Your task to perform on an android device: Open the Code Editor app, Open the new file and enter code <!DOCTYPE html> <html> <body>  <p>This is a w </p> <p>This is a paragraph.</p> <p>This is a paragraph.</p>  </body> </html>  and Name the file Paragraph.txt 
Image 1: 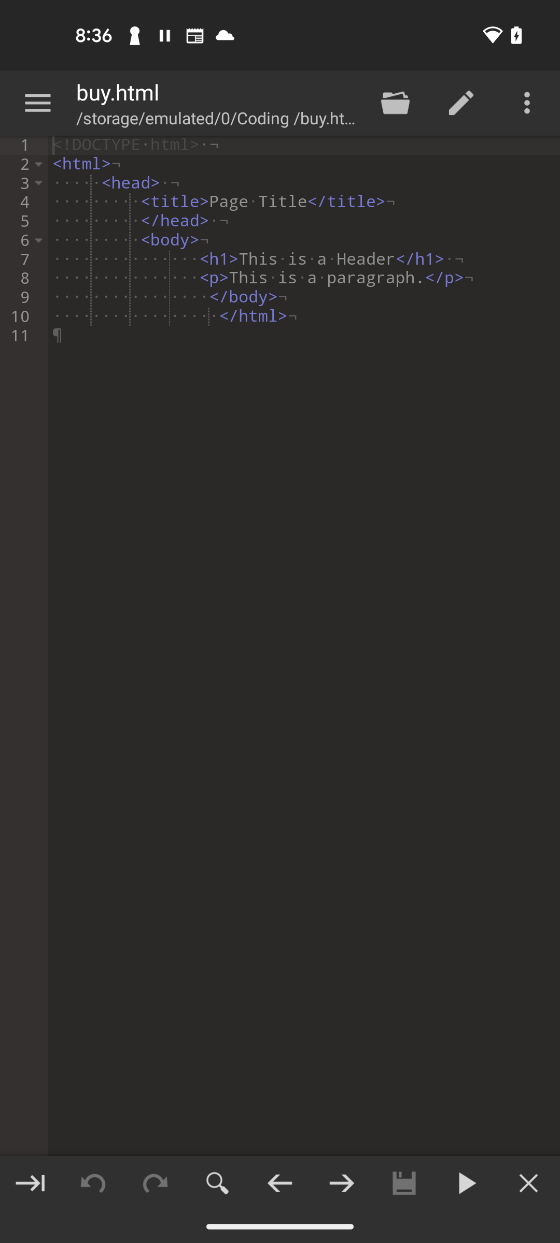
Click on the folder icon at the top of the screen
Step 1: click (395, 103)
Image 2: 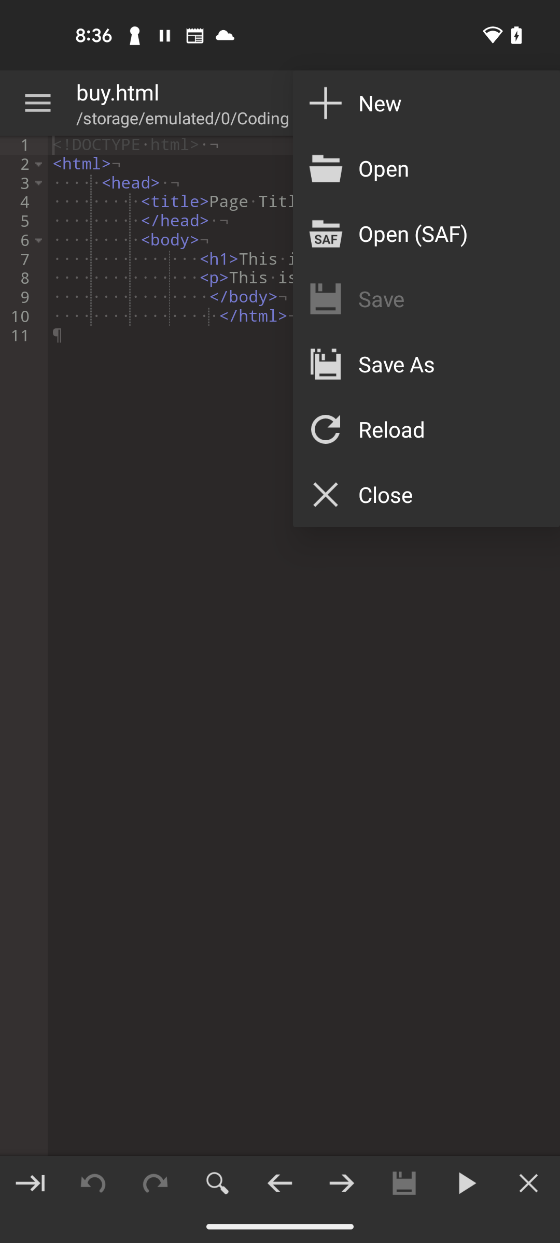
Click on the Plus icon at the pop up window
Step 2: click (325, 103)
Image 3: 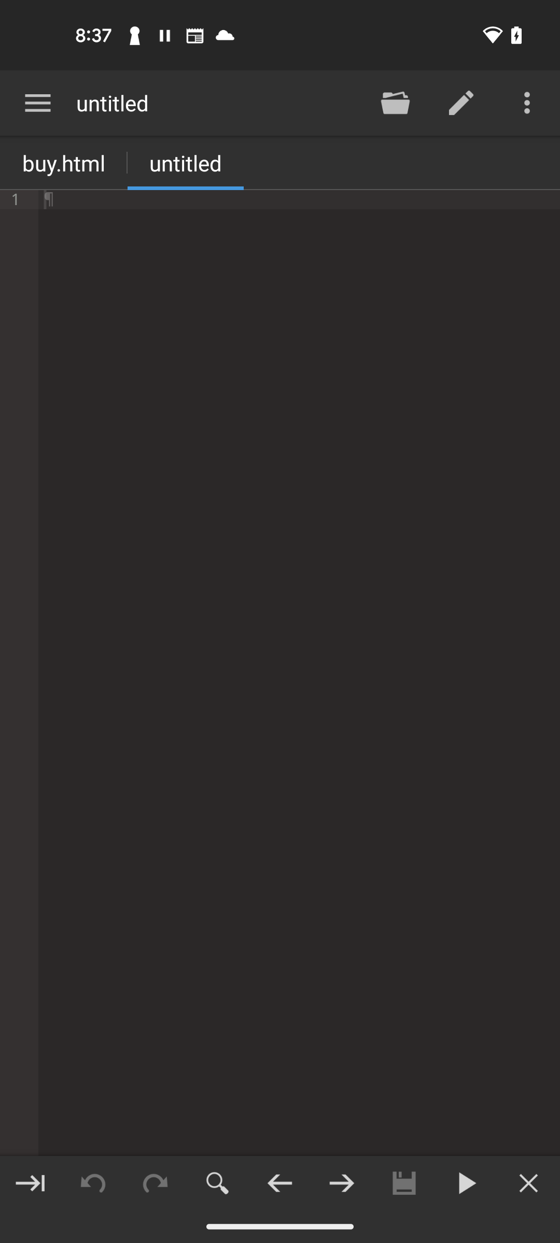
Click on the text box
Step 3: click (281, 673)
Image 4: 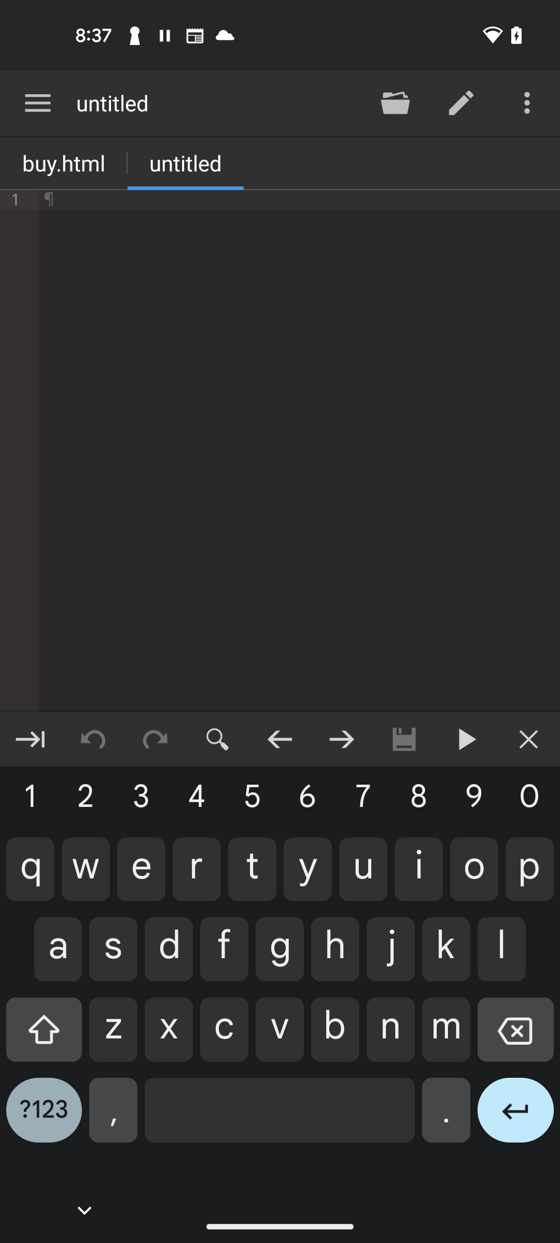
Input the text <!DOCTYPE html> <html> <body>  <p>This is a w </p> <p>This is a paragraph.</p> <p>This is a paragraph.</p>  </body> </html>
Step 4: type "<!DOCTYPE html> <html> <body>  <p>This is a w </p> <p>This is a paragraph.</p> <p>This is a paragraph.</p>  </body> </html>"
Image 5: 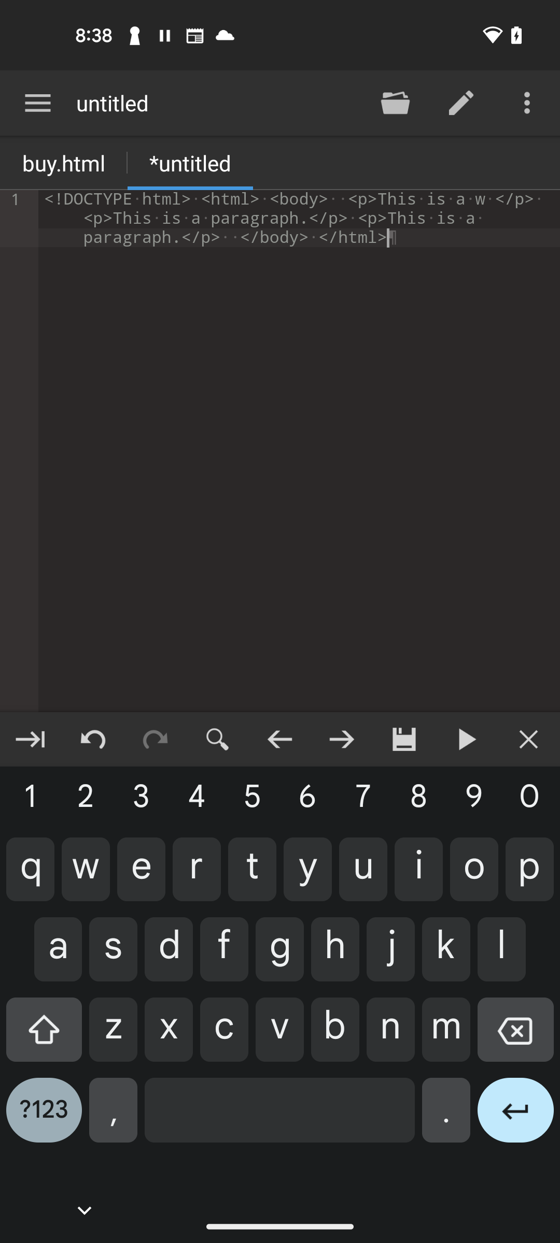
Click on the folder icon at the top of the screen
Step 5: click (395, 103)
Image 6: 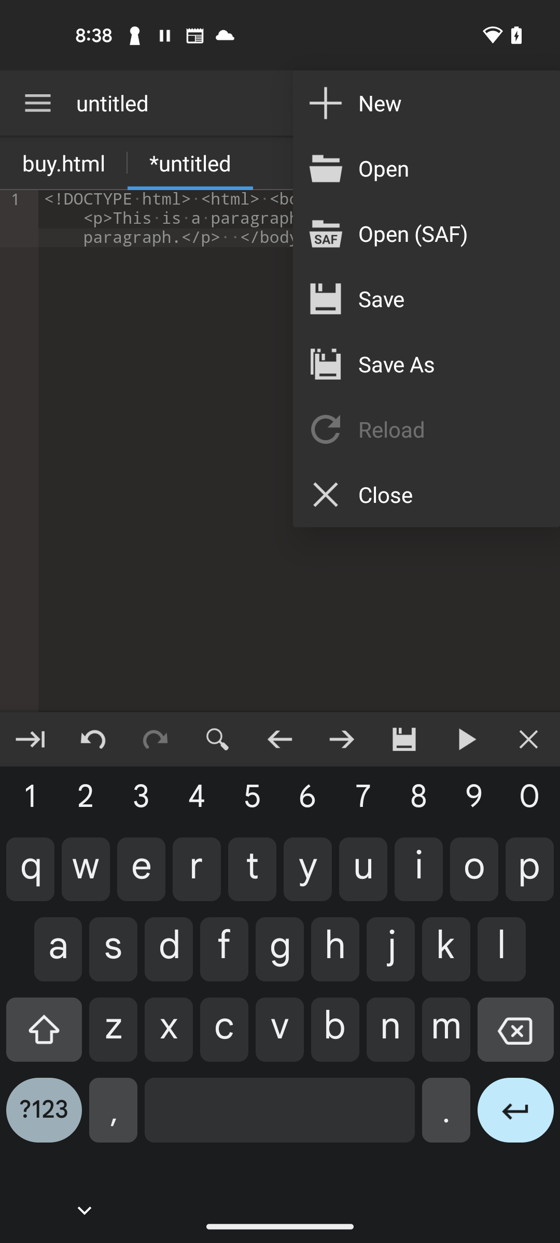
Click on the Save icon to save the file
Step 6: click (325, 298)
Image 7: 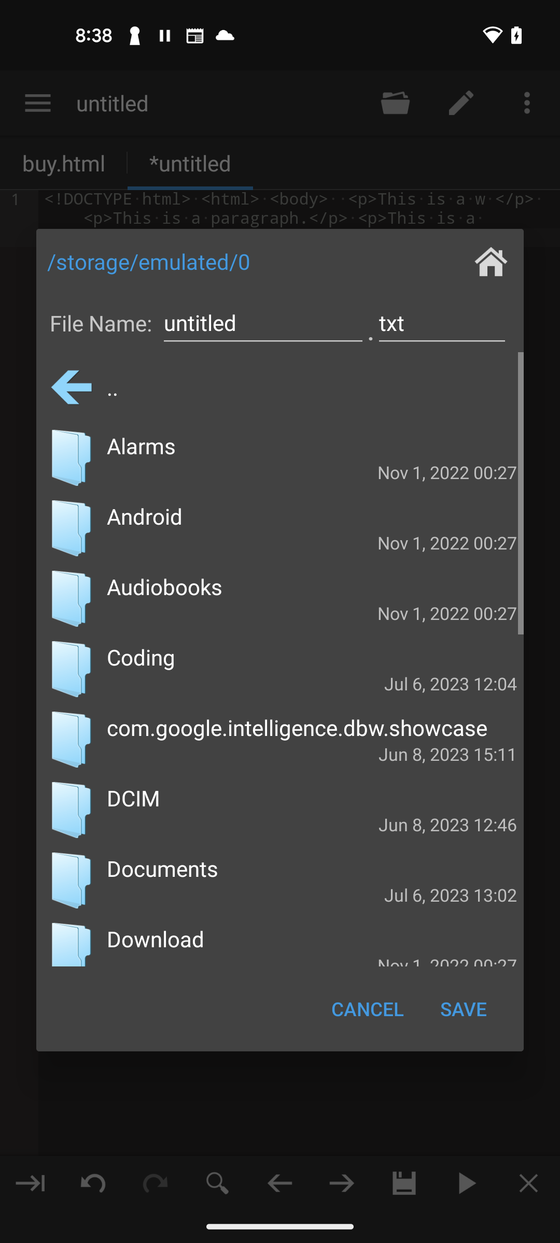
Click on the File name untitled to edit it
Step 7: click (263, 323)
Image 10: 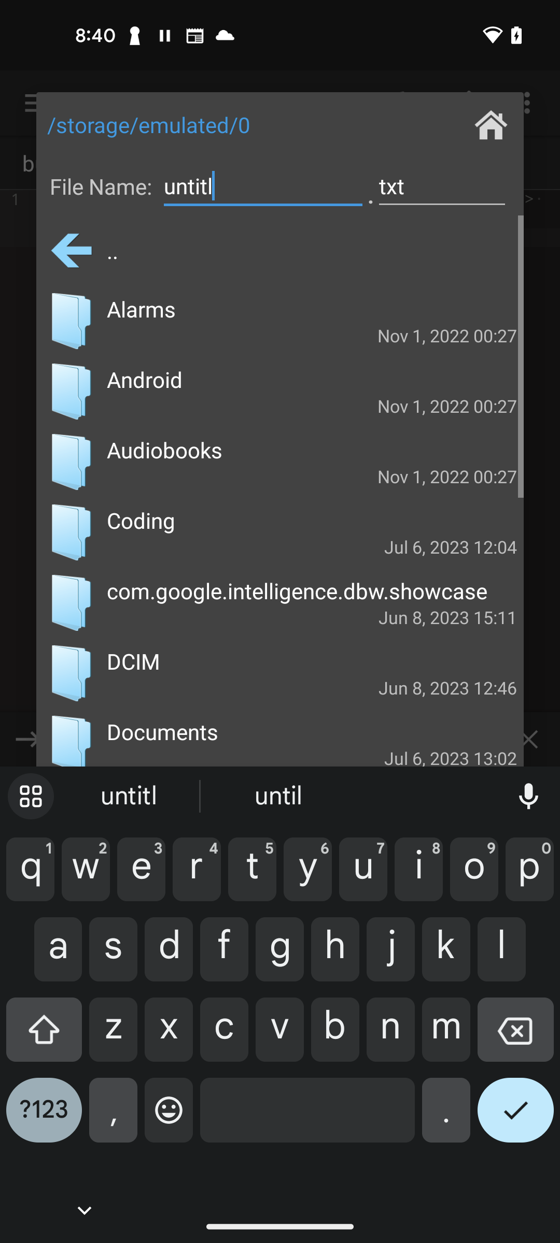
Click on the back button in keypad to remove untitled text
Step 10: click (515, 1037)
Image 12: 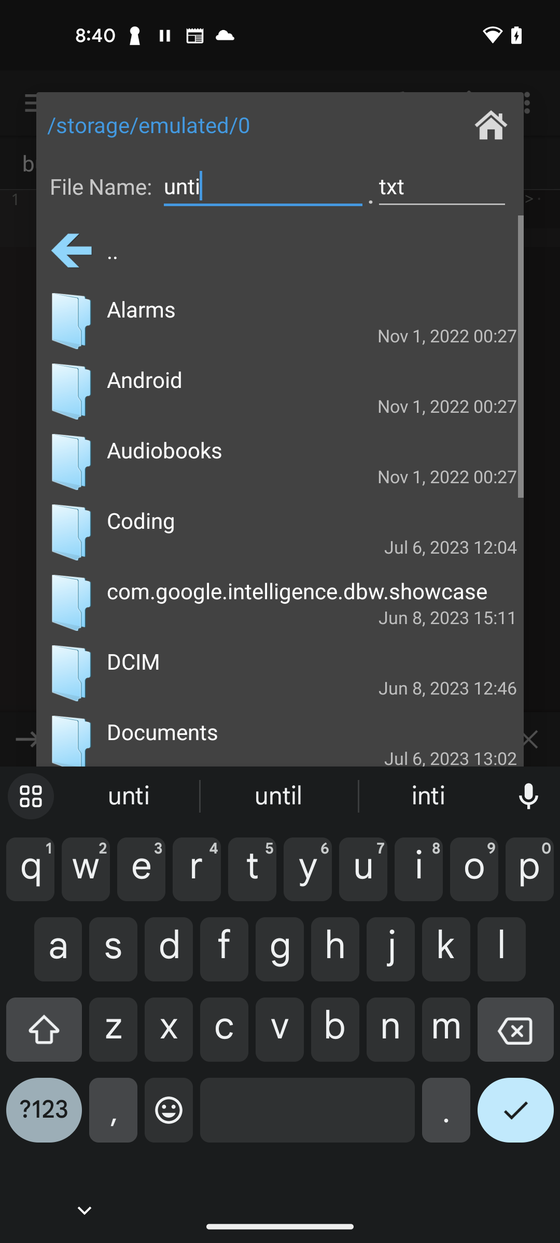
Click on the back button in keypad to remove untitled text
Step 12: click (515, 1037)
Image 13: 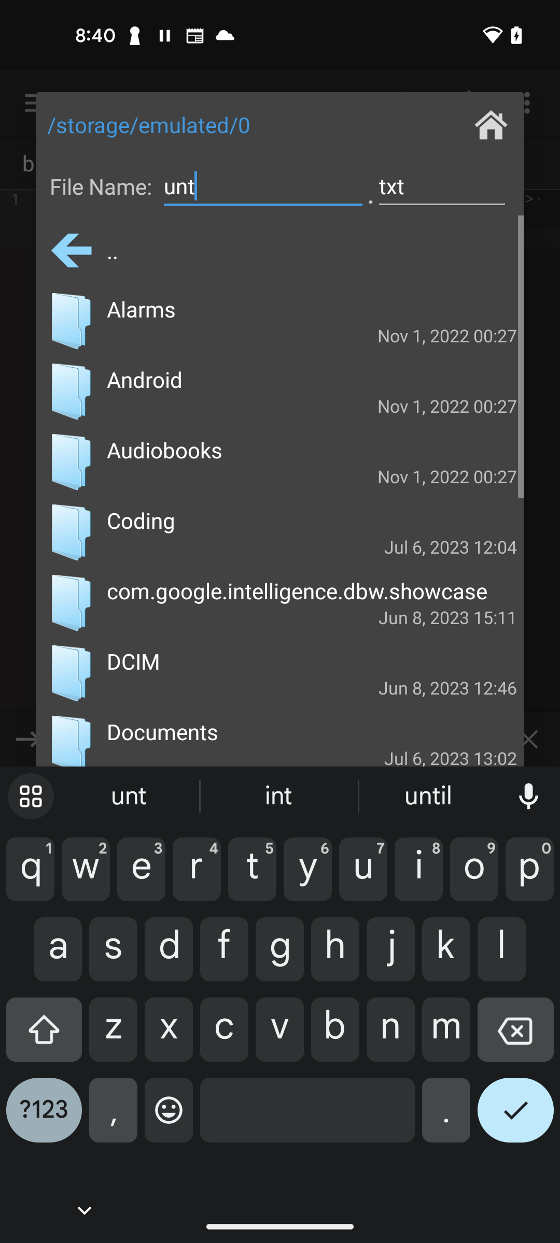
Click on the back button in keypad to remove untitled text
Step 13: click (515, 1037)
Image 14: 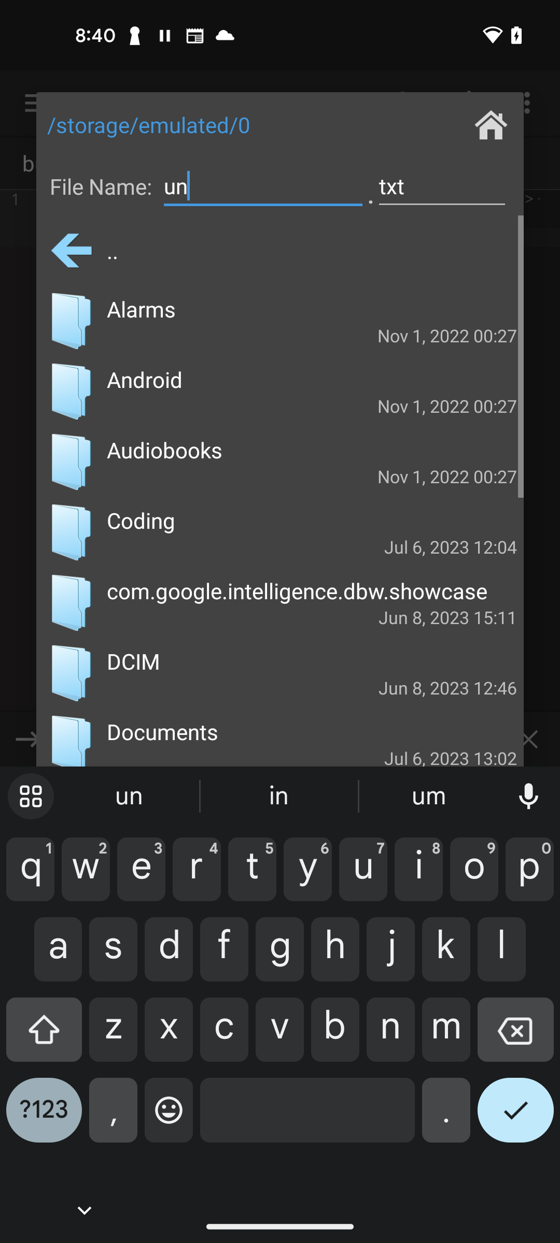
Click on the back button in keypad to remove untitled text
Step 14: click (515, 1037)
Image 15: 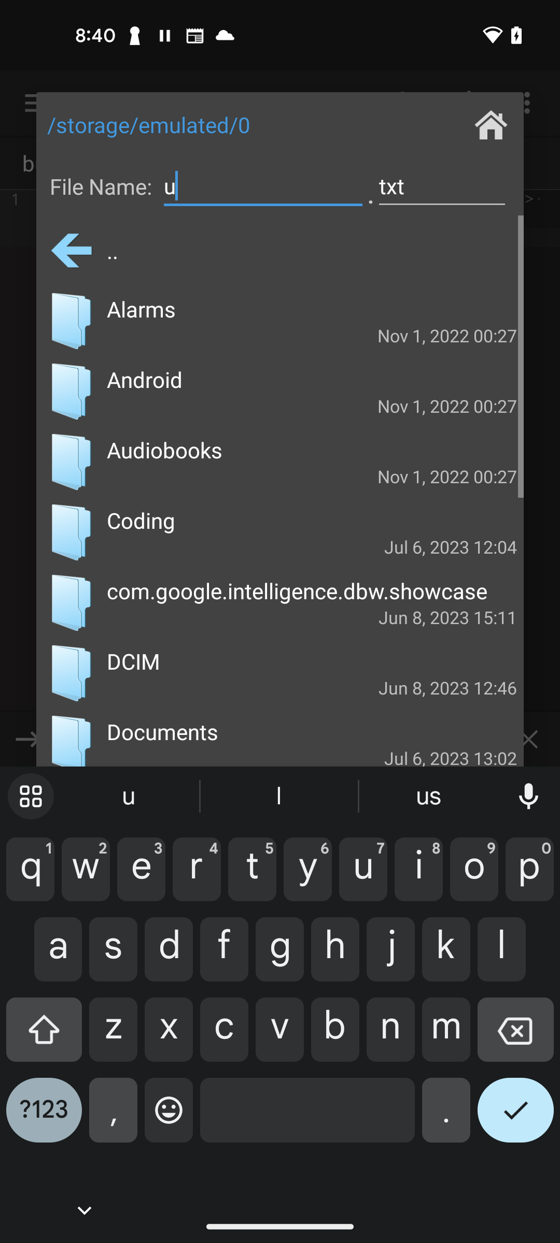
Click on the back button in keypad to remove untitled text
Step 15: click (515, 1037)
Image 16: 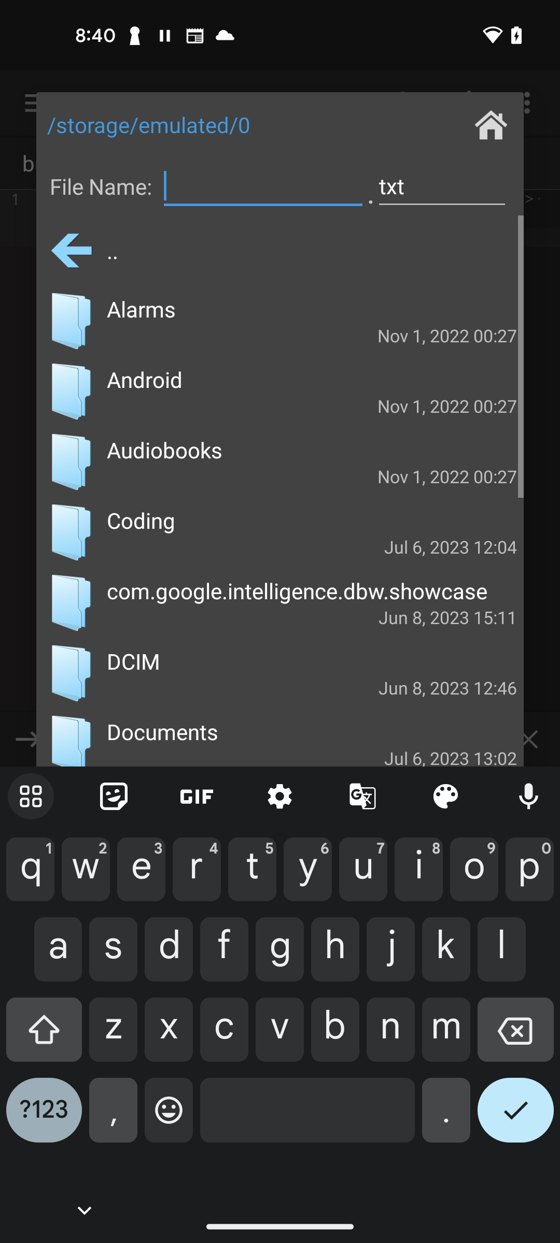
type Paragraph
Step 16: type "Paragraph"
Image 17: 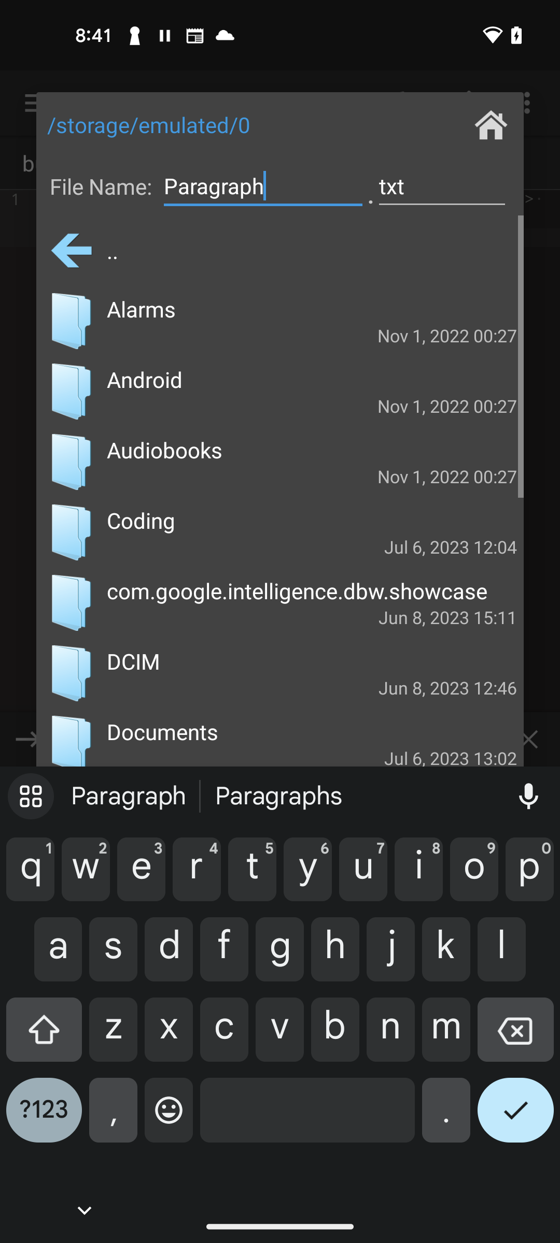
Click on the check icon at the bottom right of the keypad
Step 17: click (515, 1118)
Image 18: 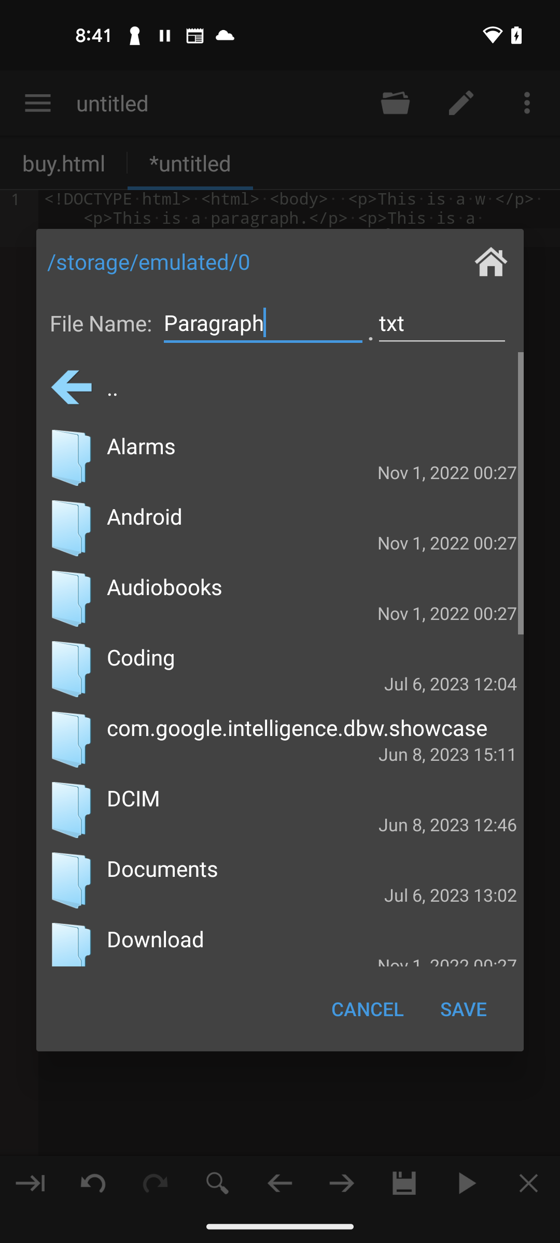
Click on the save at the pop up window
Step 18: click (463, 1009)
Image 19: 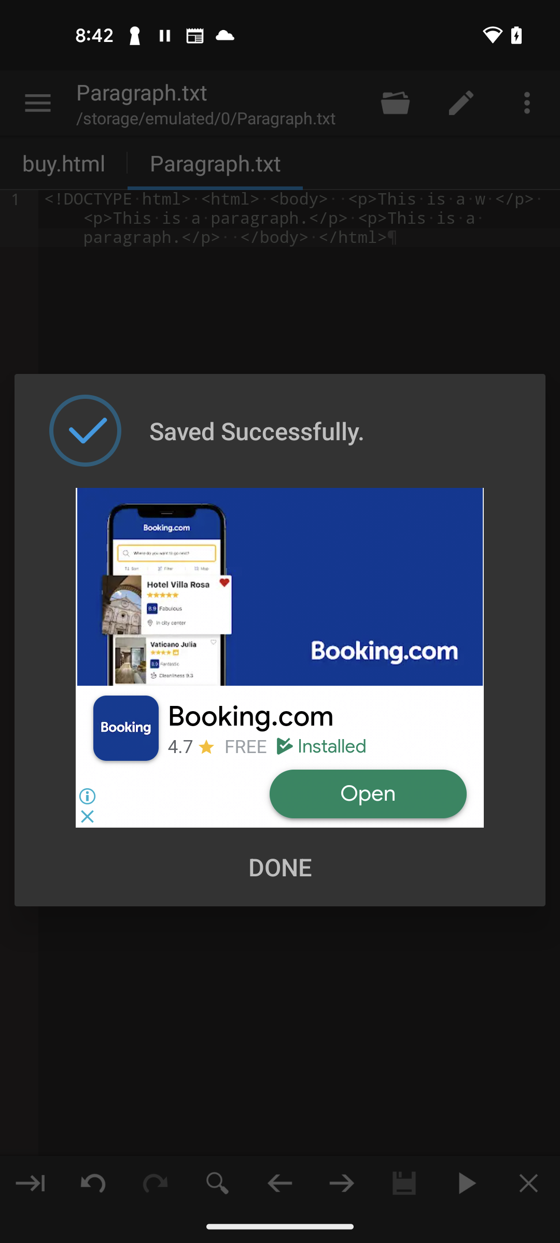
Click on the Done button at the pop up window
Step 19: click (279, 866)